Your task to perform on an android device: I will read the reviews of Saint Mark's Square
Image 0: 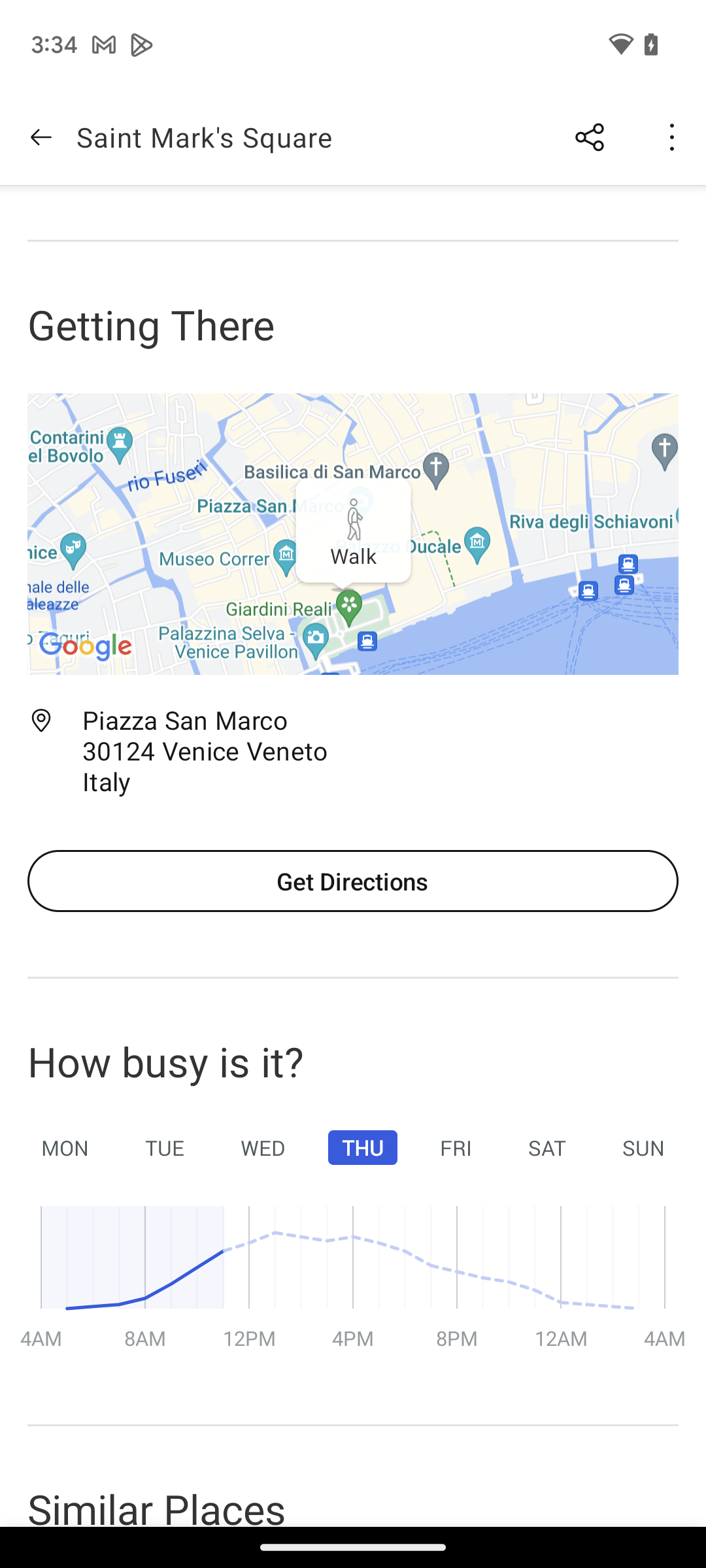
Swipe up to read the reviews
Step 0: scroll up
Image 1: 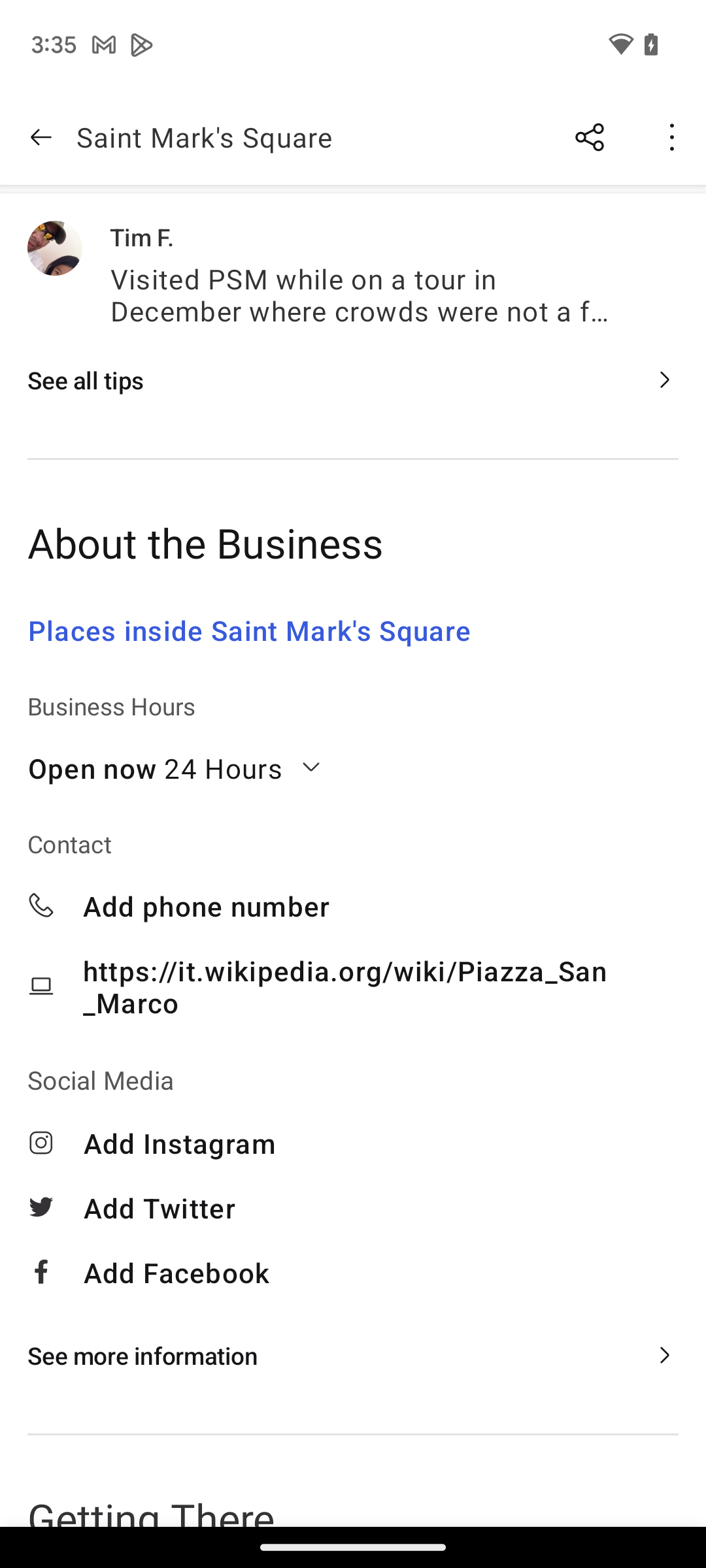
Swipe up to read the reviews
Step 1: scroll up
Image 2: 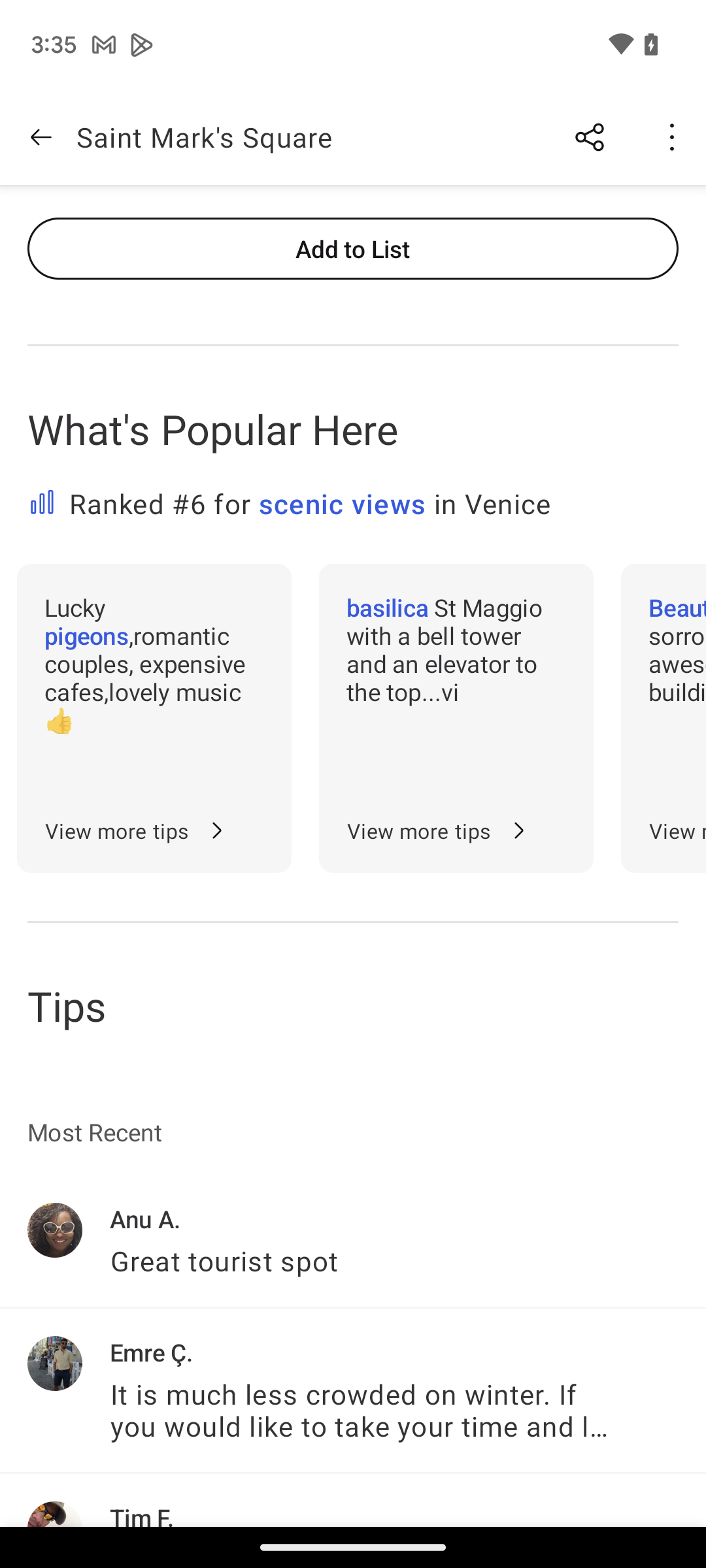
Swipe up to read the reviews
Step 2: scroll down
Image 3: 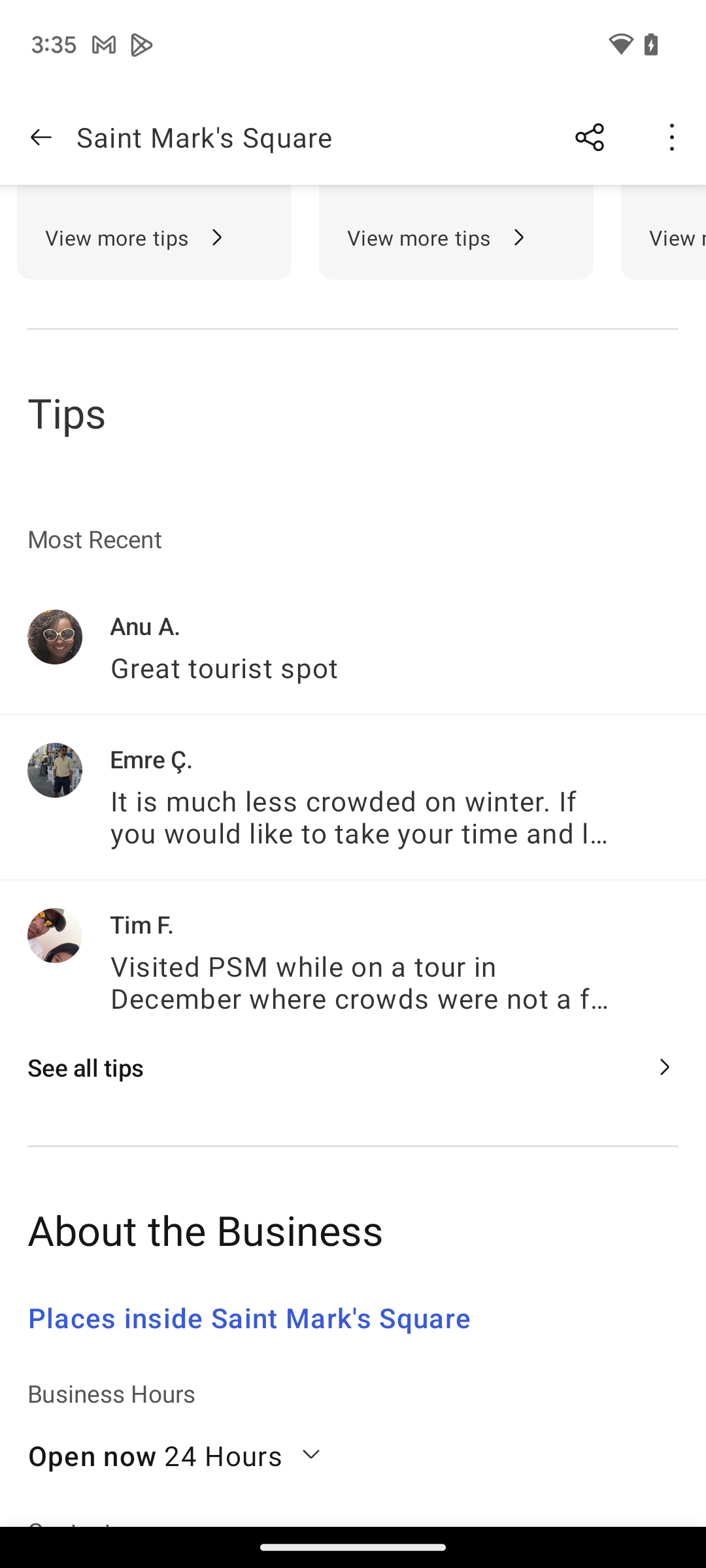
Click on see all tips
Step 3: click (339, 1067)
Image 4: 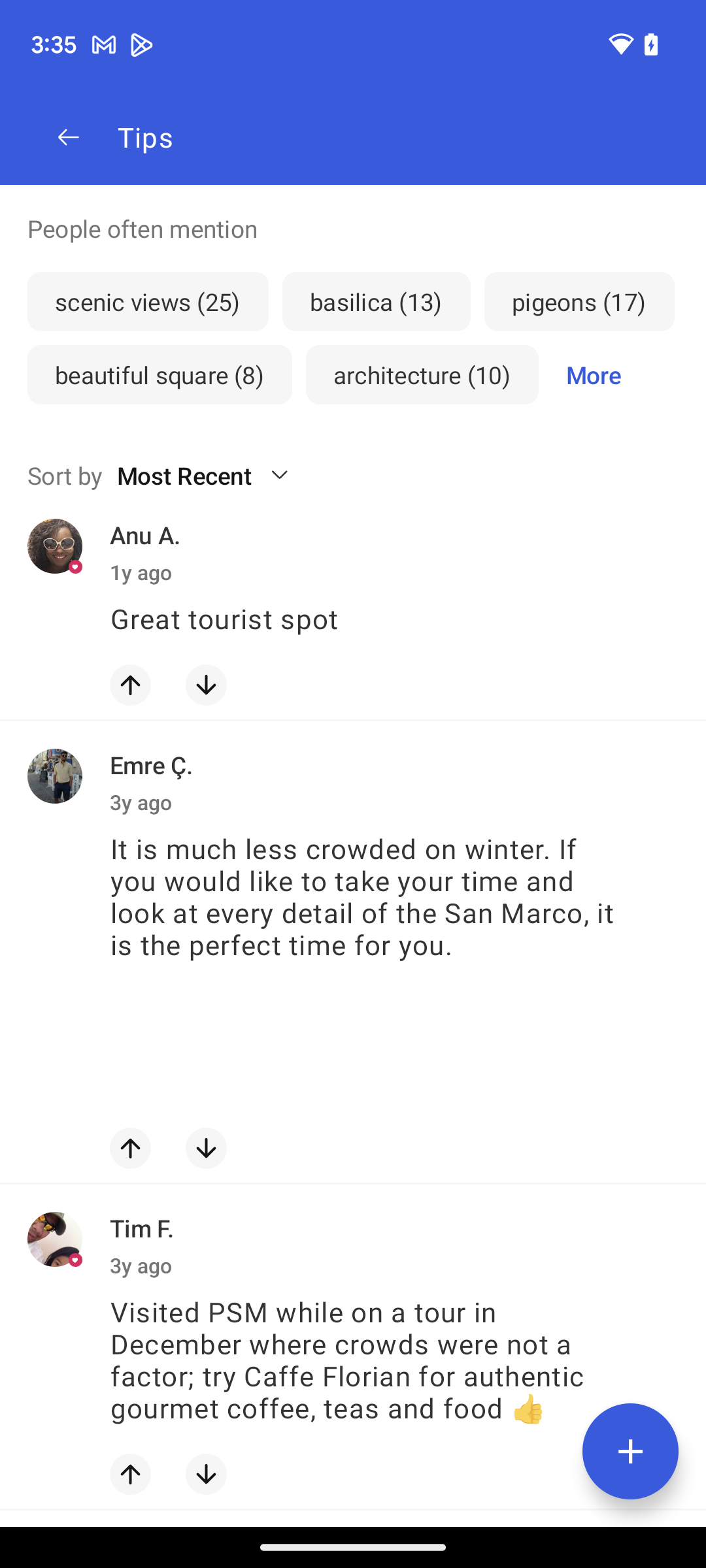
Swipe up to read reviews
Step 4: scroll down
Image 5: 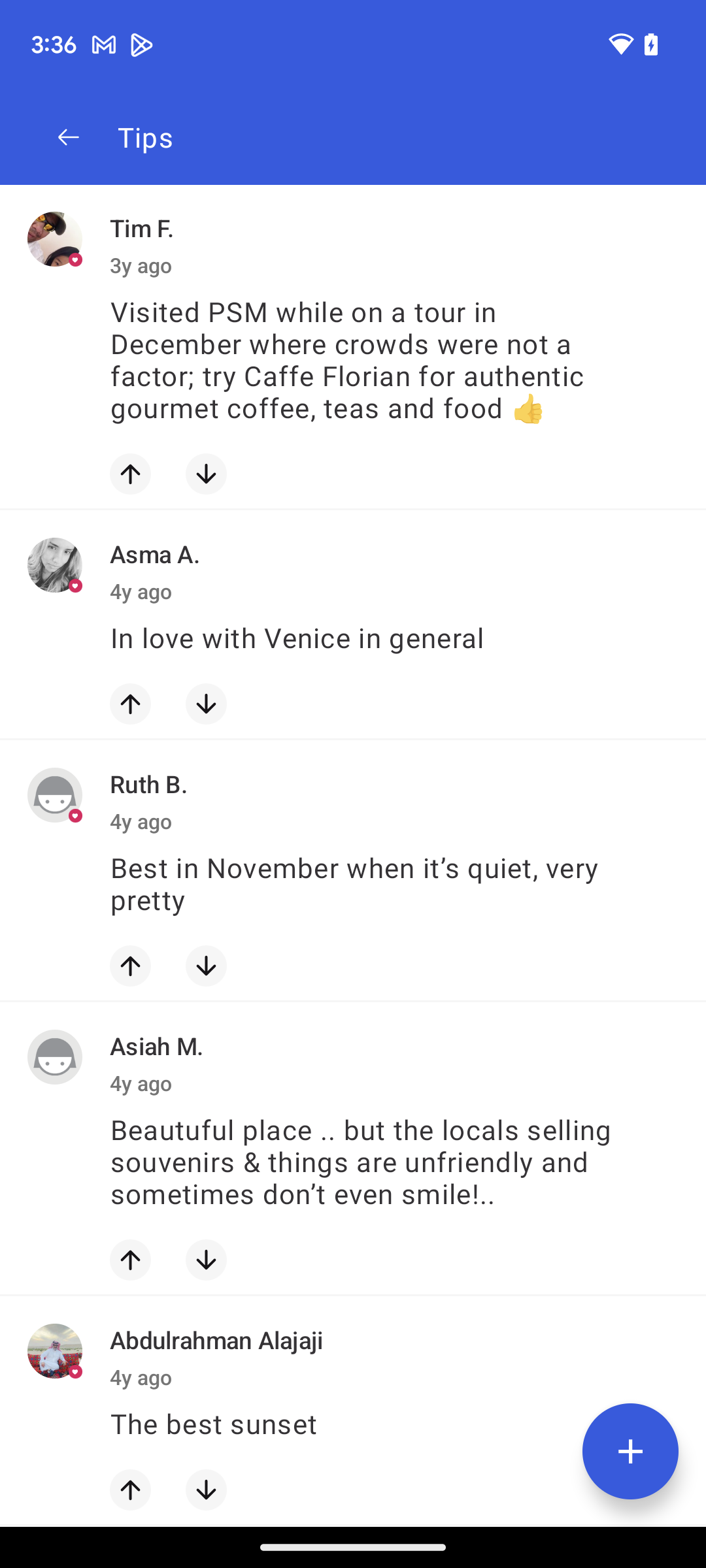
Swipe up to read reviews
Step 5: scroll down
Image 6: 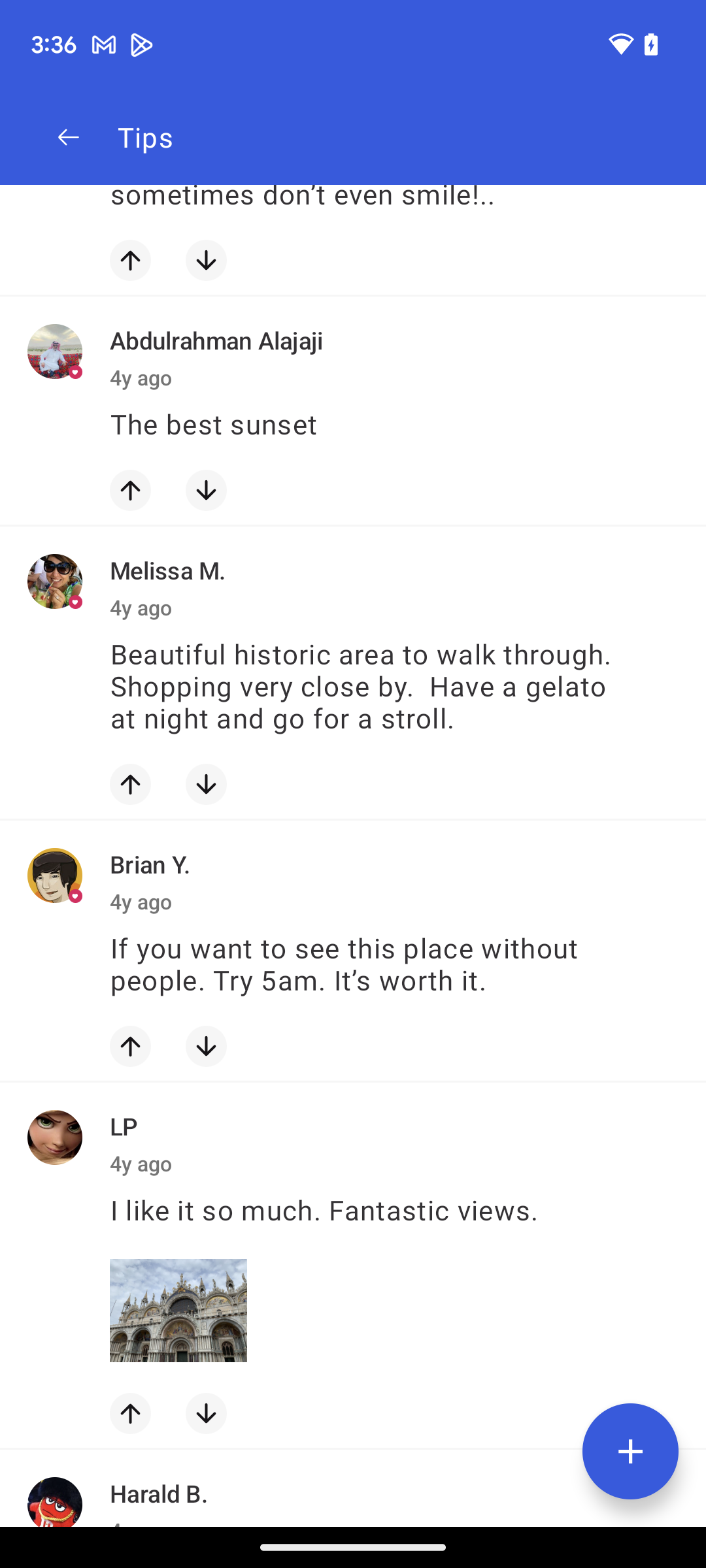
Swipe up to read reviews
Step 6: scroll down